Your task to perform on an android device: Show me the comparison of currency exchange rates for the euro between the US dollar and the British pound.
Image 0: 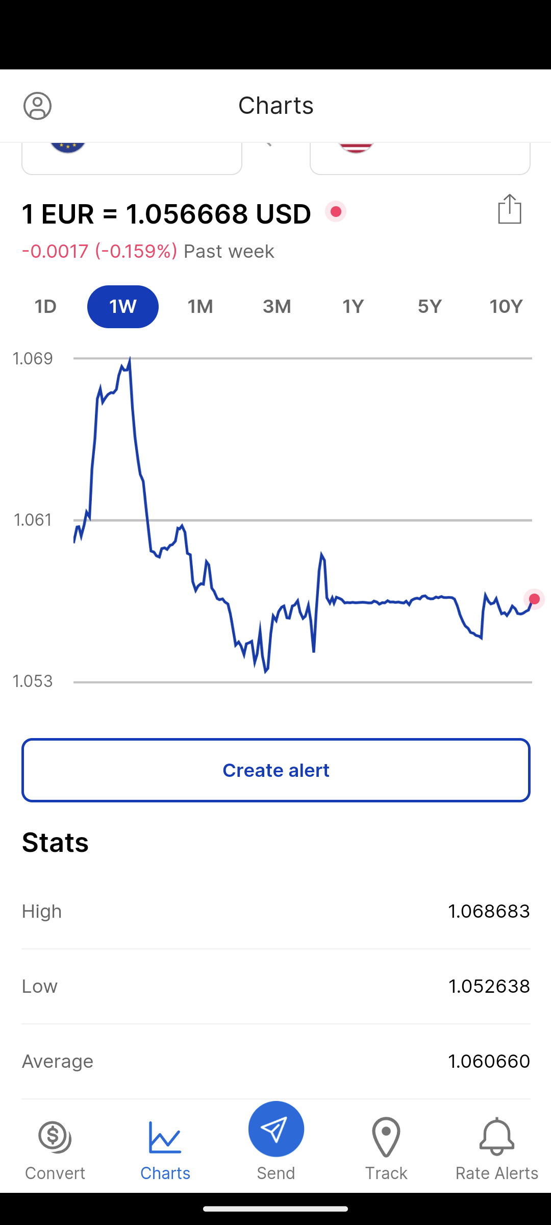
Click on the Convert icon at the bottom of the screen.
Step 0: click (55, 1148)
Image 1: 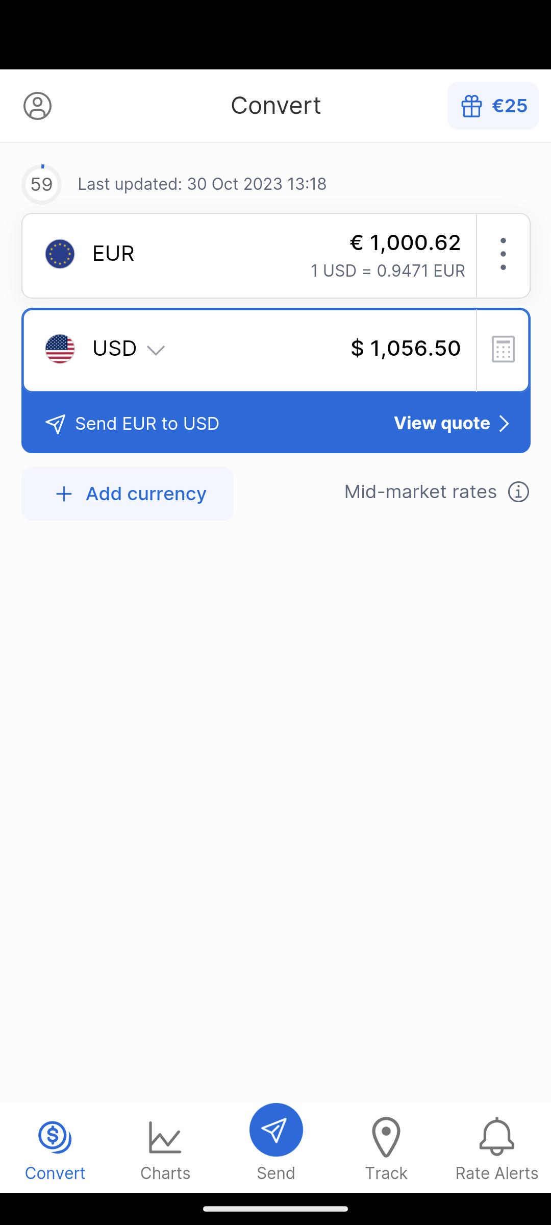
Click on the Add currency tab.
Step 1: click (128, 494)
Image 2: 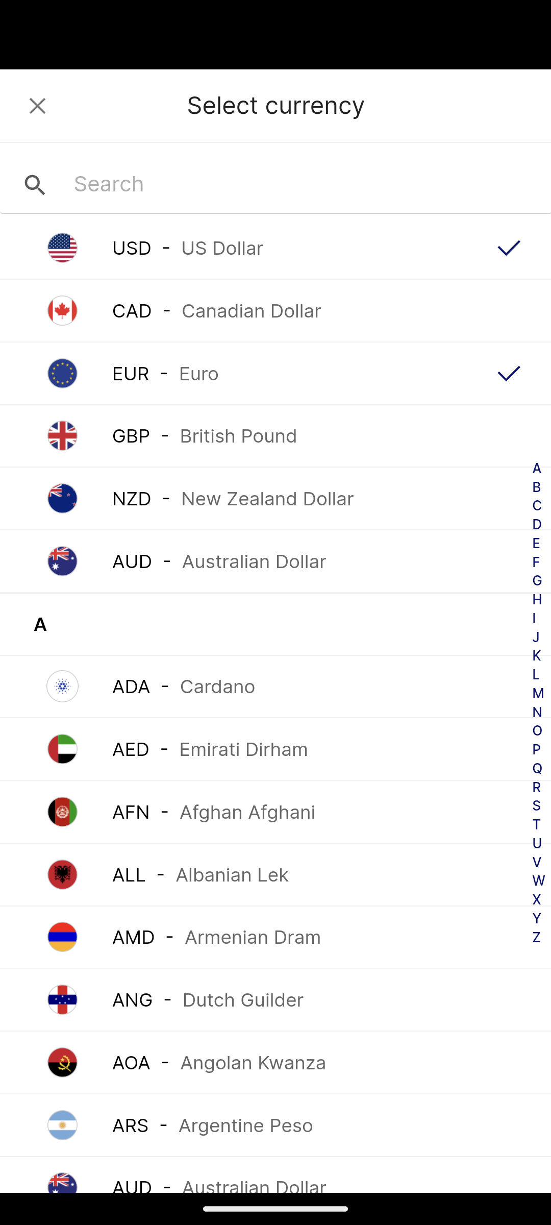
Click on GBP - British pound.
Step 2: click (275, 435)
Image 3: 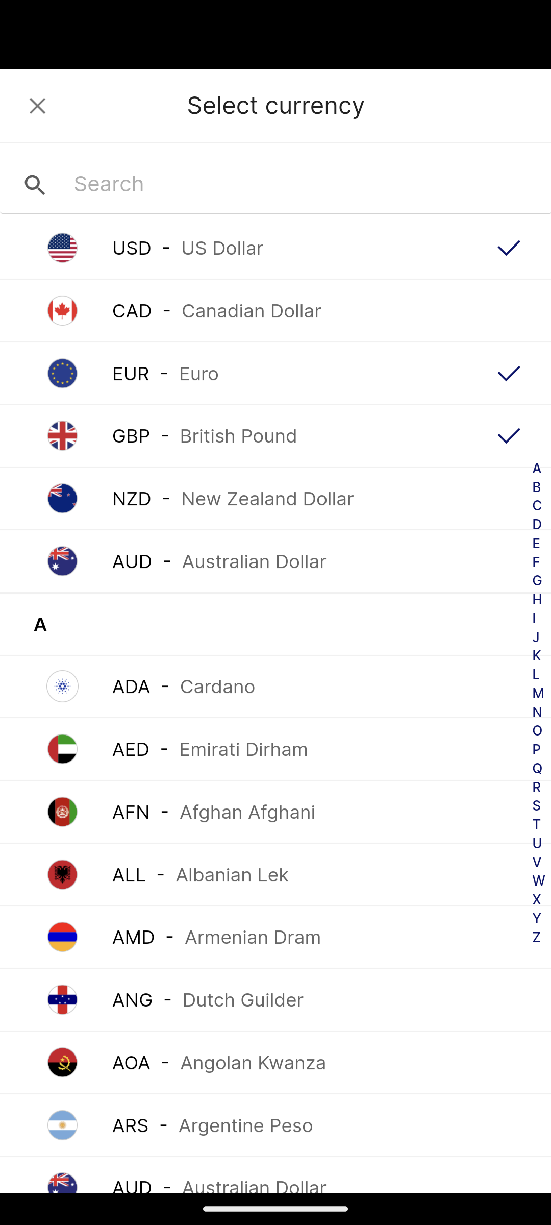
Go back to Covert tab.
Step 3: press back button